Your task to perform on an android device: In the Weather and Radar app. Choose the location of Nagpur and turn ON the Weather alerts in the settings.
Image 0: 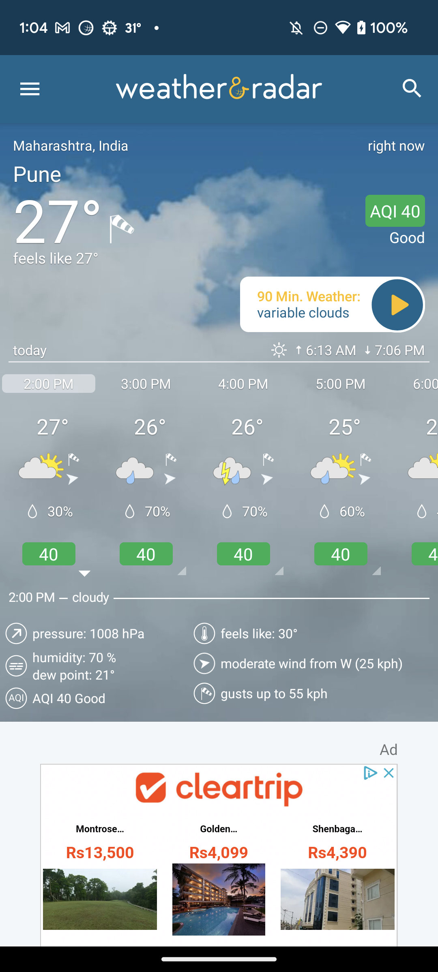
Click on the Search icon at the top right of the screen
Step 0: click (412, 88)
Image 1: 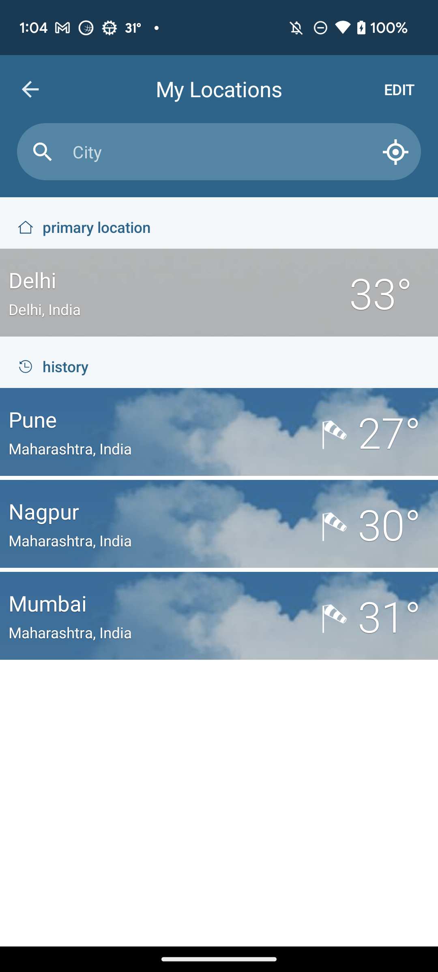
Click on the city search bar at the top of the screen
Step 1: click (219, 151)
Image 2: 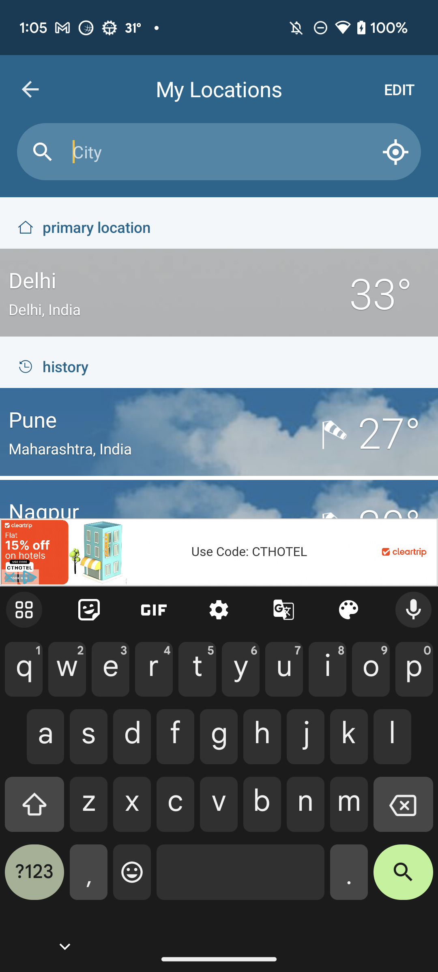
Type"Nagpur" in the city search bar
Step 2: type "Nagpur"
Image 3: 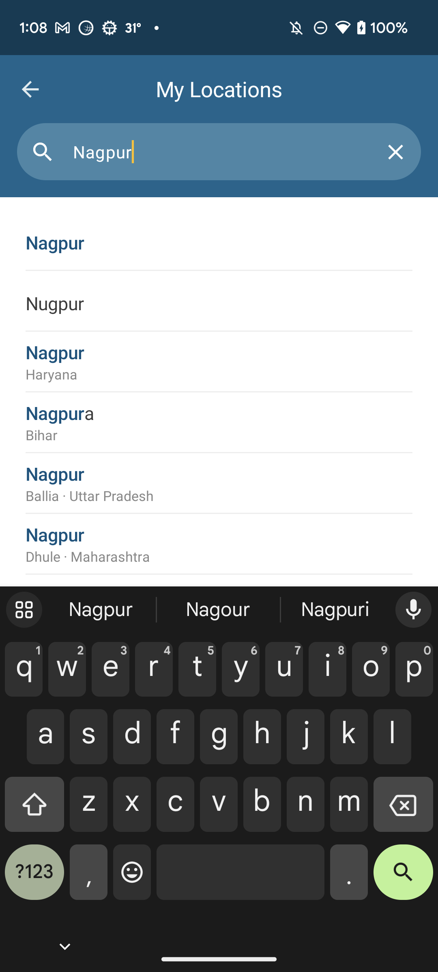
Click on the Nagpur first result
Step 3: click (159, 222)
Image 4: 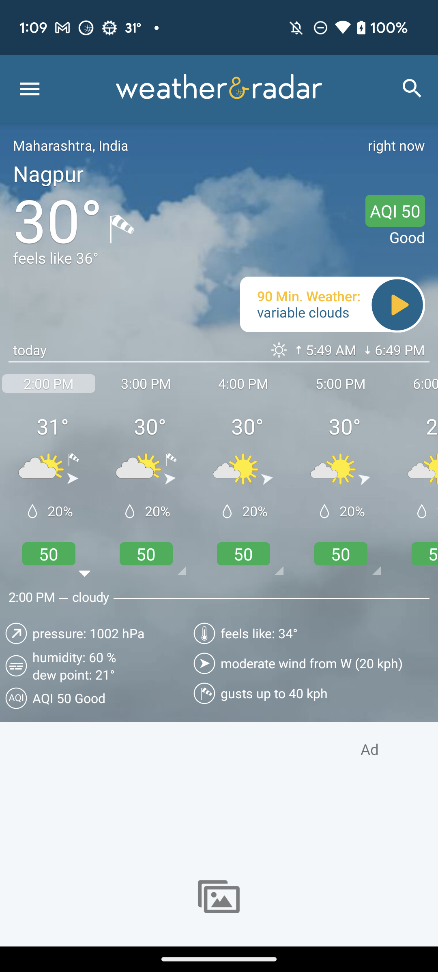
Click on the three-line at the top left of the screen
Step 4: click (29, 90)
Image 5: 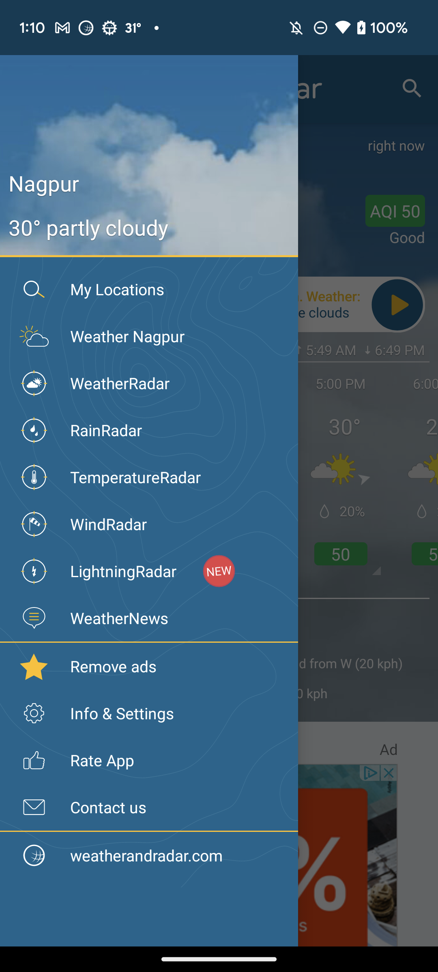
Click on the Info & Settings option
Step 5: click (126, 713)
Image 6: 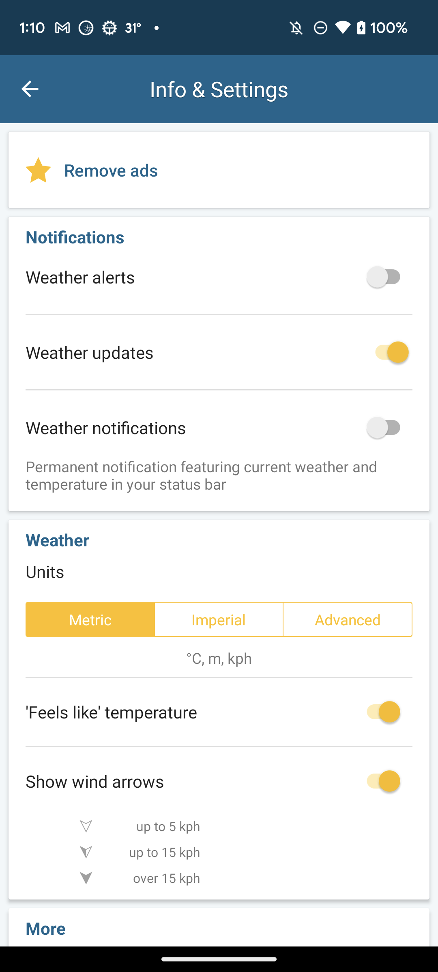
Click on the weather alerts button to turn on the notification of Nagpur weather.
Step 6: click (396, 277)
Image 7: 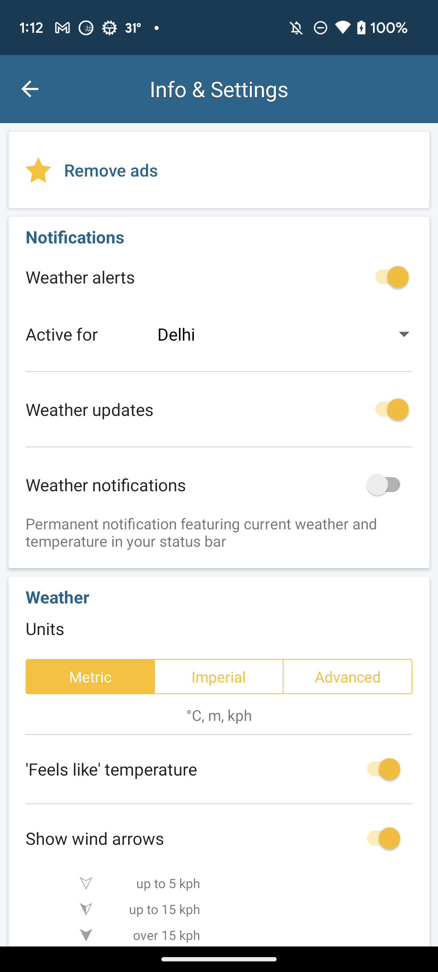
Click on the Delhi option in the Active for section
Step 7: click (280, 334)
Image 8: 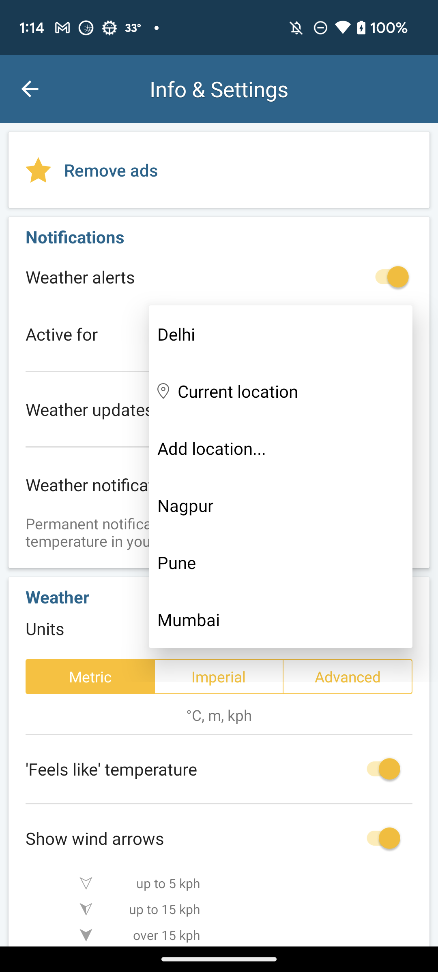
Click on the Nagpur option
Step 8: click (280, 505)